Your task to perform on an android device: After eating my favorite meal, I want to eat my favorite desert, apfelstrudel, so I decided to make apfelstrudel at home. So find the recipe for apfelstrudel desert in the Kitchen Stories app.
Image 0: 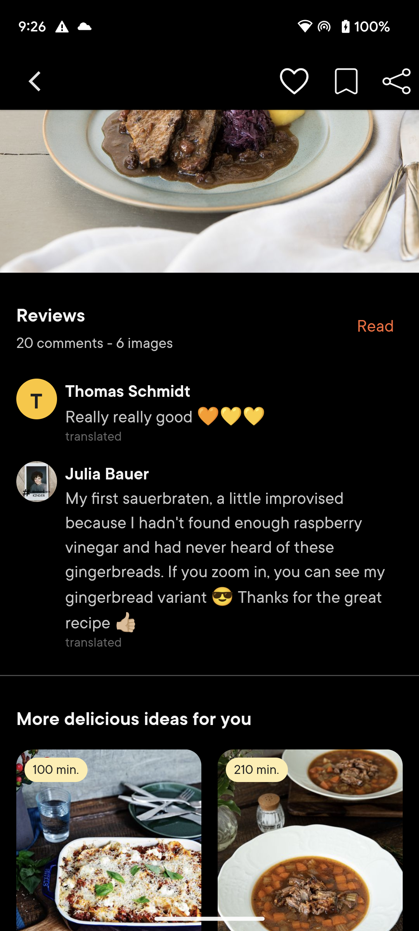
Go back to the previous page.
Step 0: press back button
Image 1: 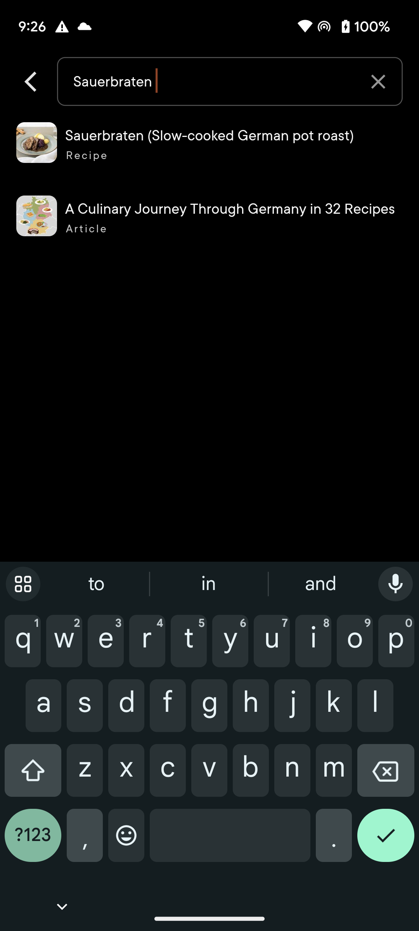
Click on the cross icon of the search bar at the top right corner of the screen.
Step 1: click (230, 81)
Image 2: 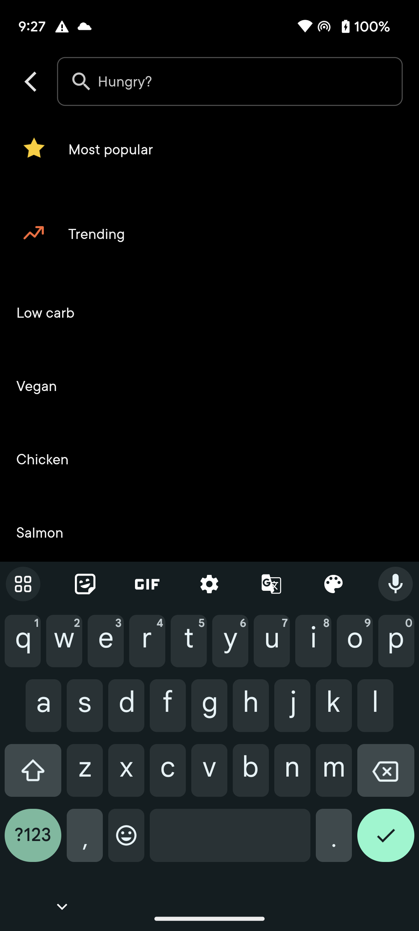
Type apfelstrudel in the search bar to search for the recipe 
Step 2: type "apfelstrudel"
Image 3: 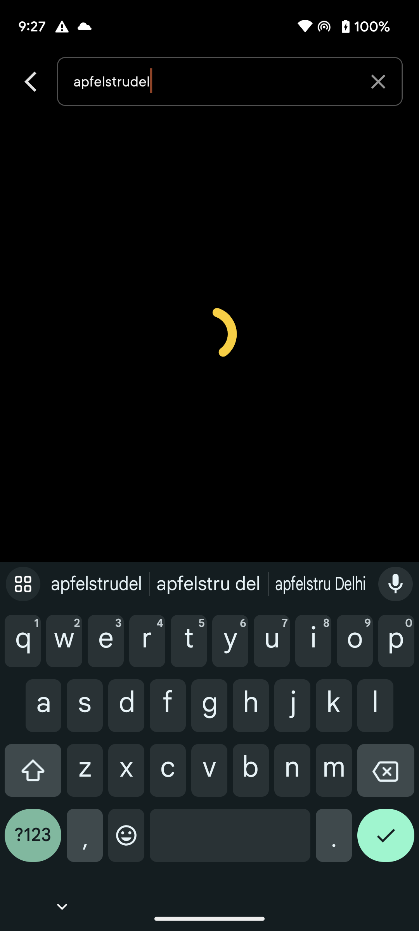
Type apfelstrudel in the search bar to search for the recipe 
Step 3: wait
Image 4: 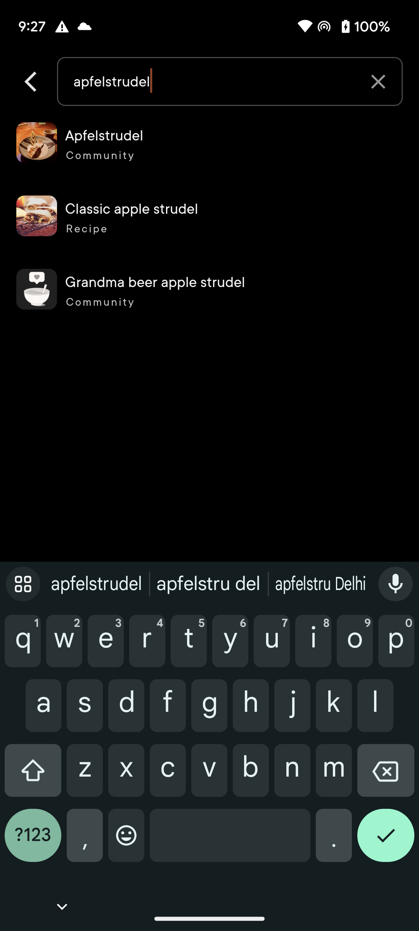
Click on the first suggested option to view the search recipe.
Step 4: click (209, 142)
Image 5: 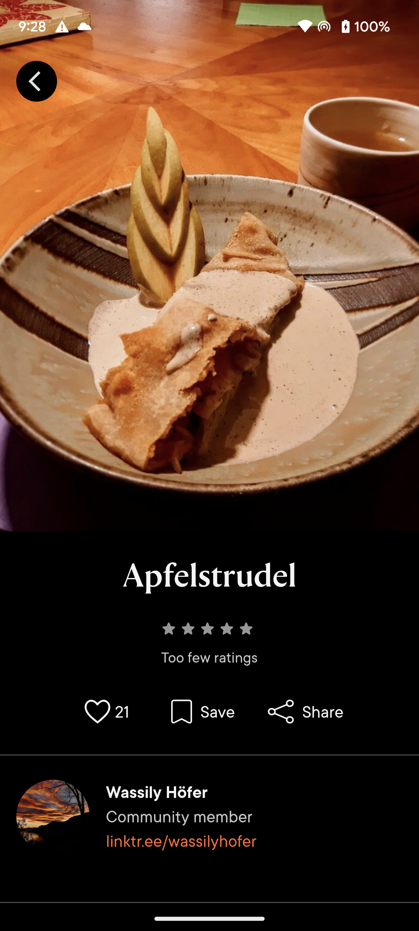
Scroll up to view the full recipe for apfelstrudel.
Step 5: scroll down
Image 6: 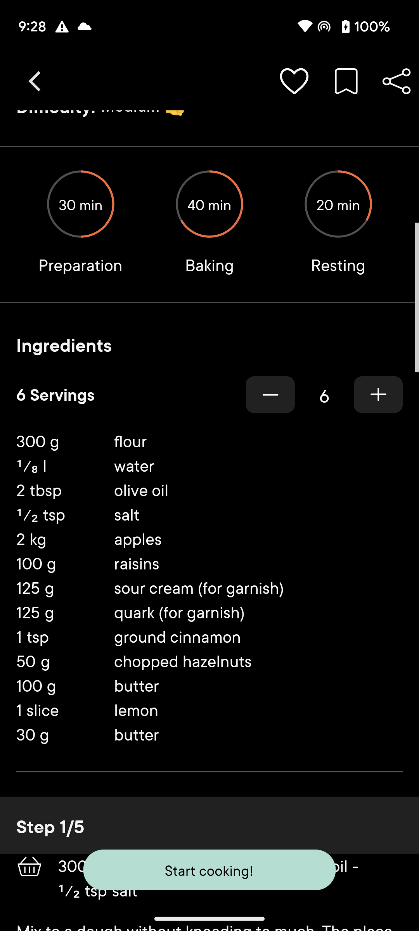
Scroll up to view the full recipe for apfelstrudel.
Step 6: scroll down
Image 7: 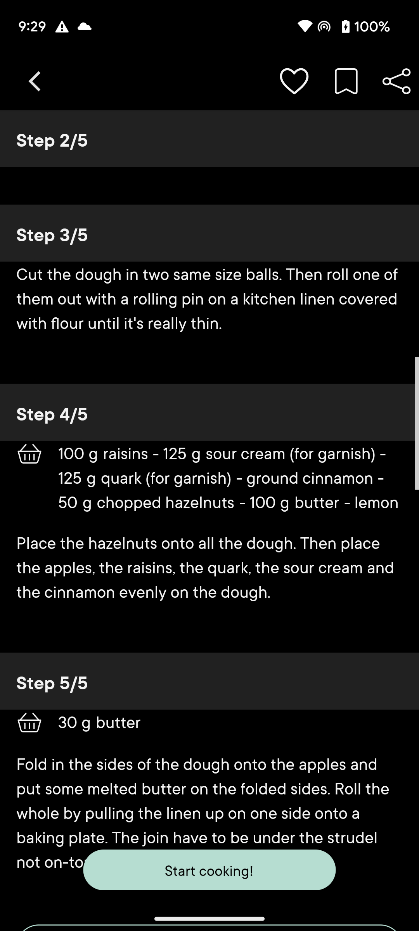
Scroll up to view the full recipe for apfelstrudel.
Step 7: scroll down